Your task to perform on an android device: Set a daily goal of 10,000 steps and 60 heart points per week in the Google Fit app.
Image 0: 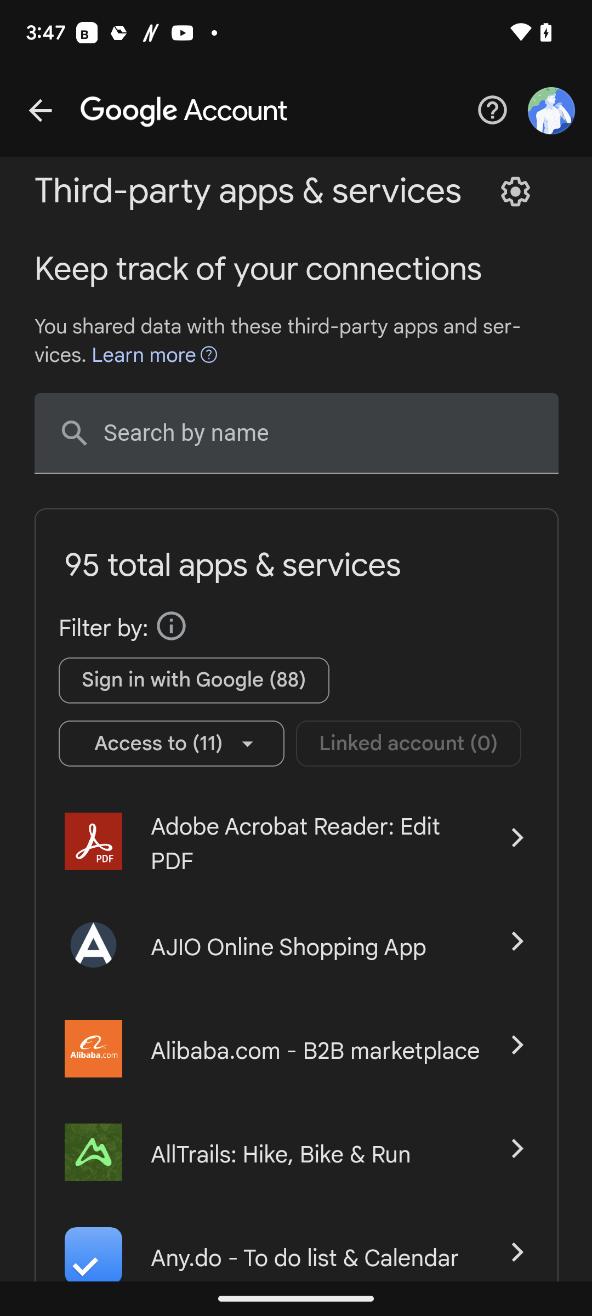
Click on the arrow icon at the top left corner of the screen.
Step 0: click (40, 110)
Image 1: 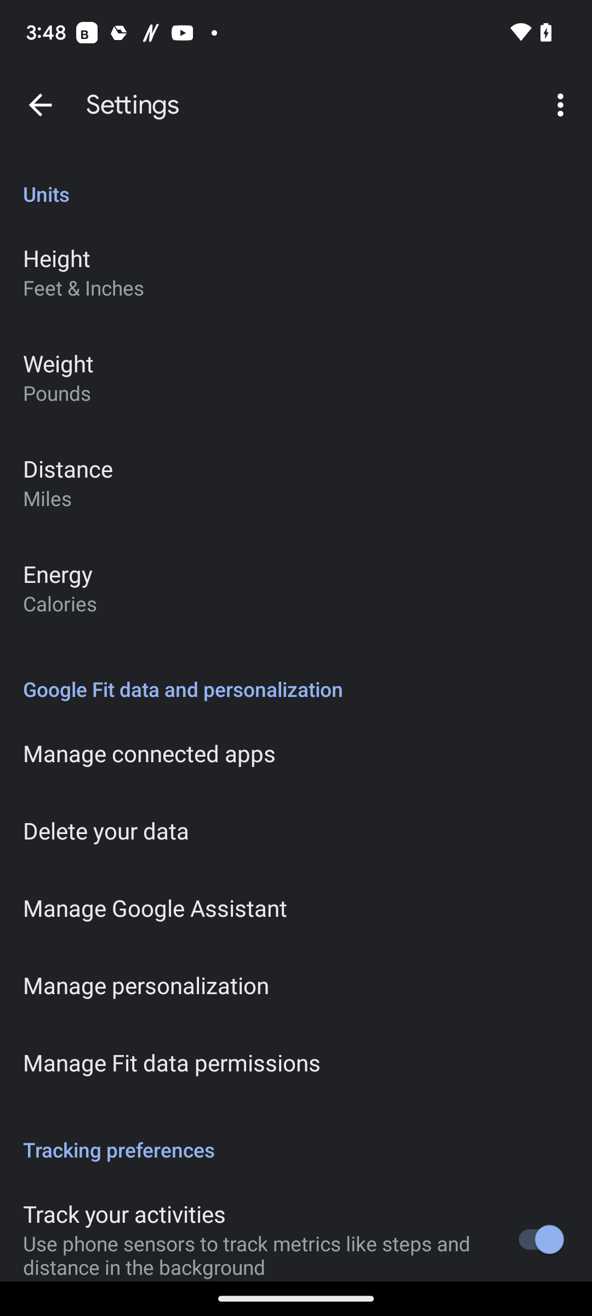
Click on the arrow icon at the top left corner of the screen.
Step 1: click (40, 105)
Image 2: 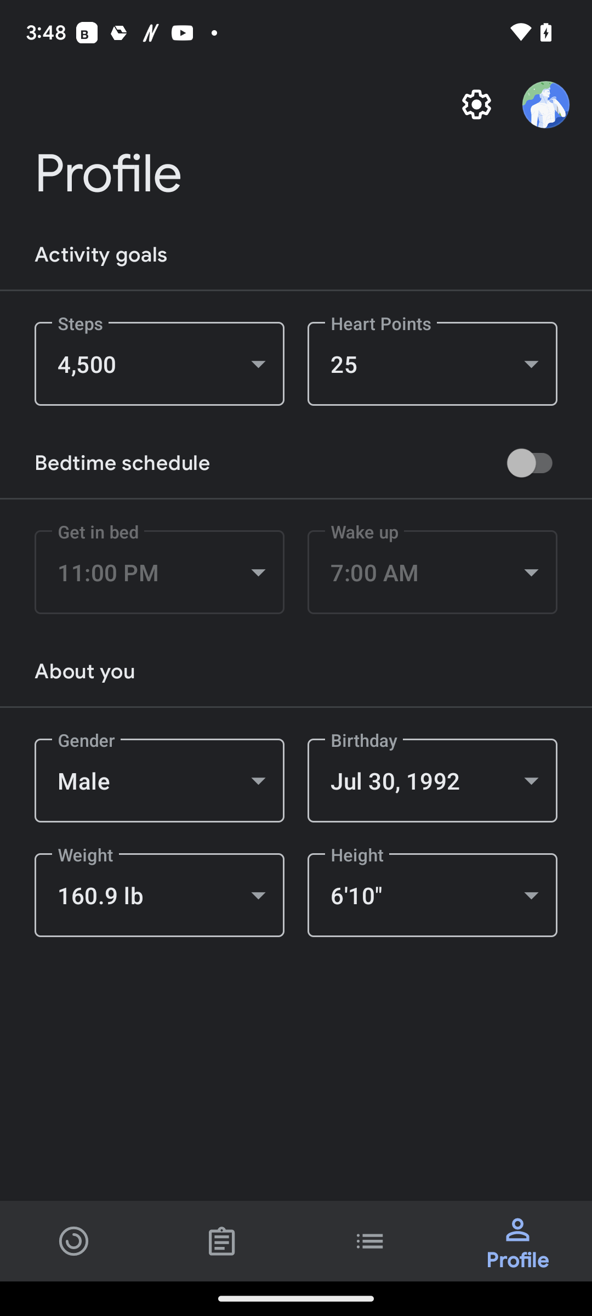
Click on the first icon at the bottom left corner of the screen.
Step 2: click (74, 1241)
Image 3: 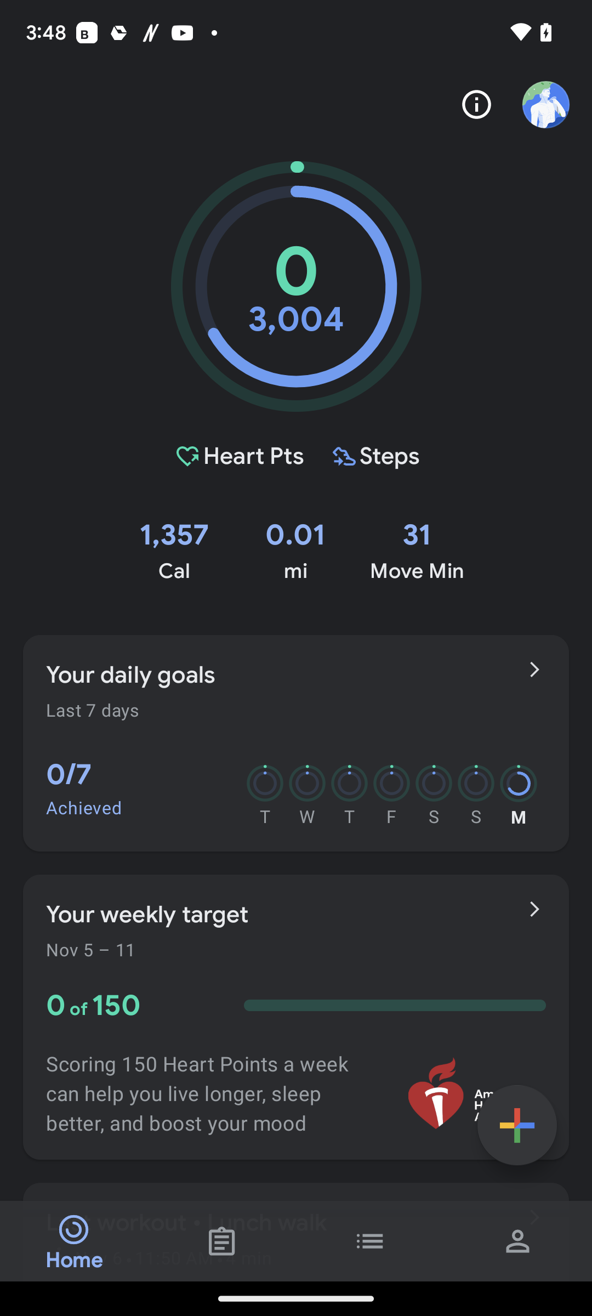
Click on your daily goals in the middle of the screen.
Step 3: click (261, 674)
Image 4: 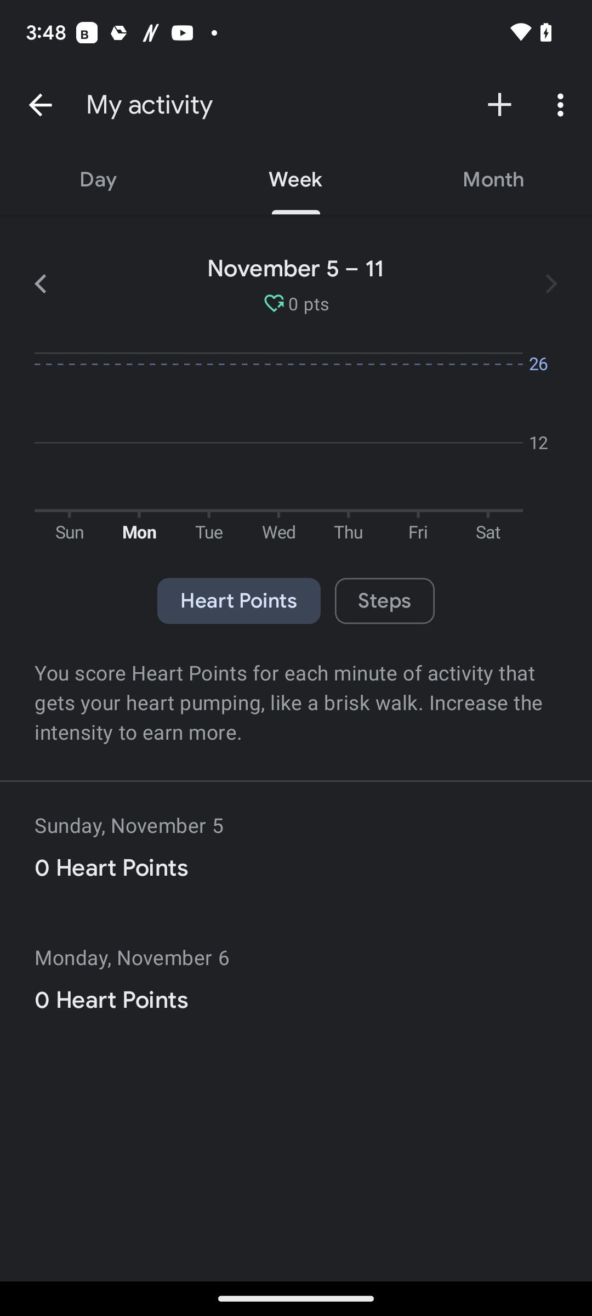
Click on plus icon at the top right side of the screen.
Step 4: click (500, 105)
Image 5: 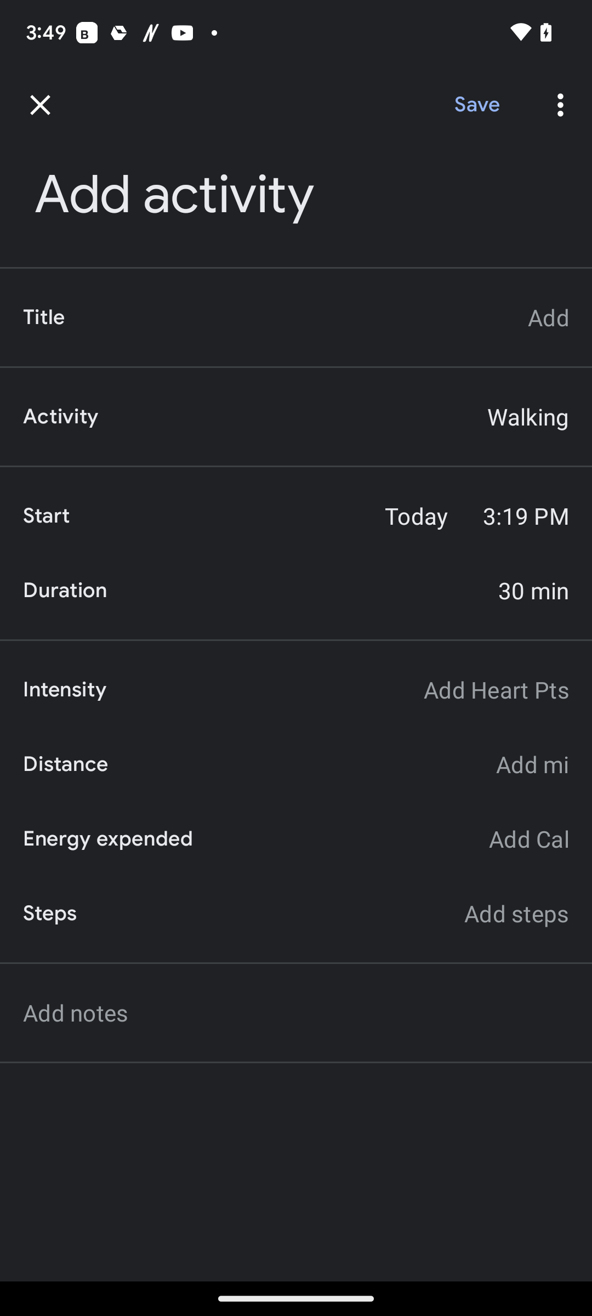
Click on add steps on the right side of the screen.
Step 5: click (516, 913)
Image 6: 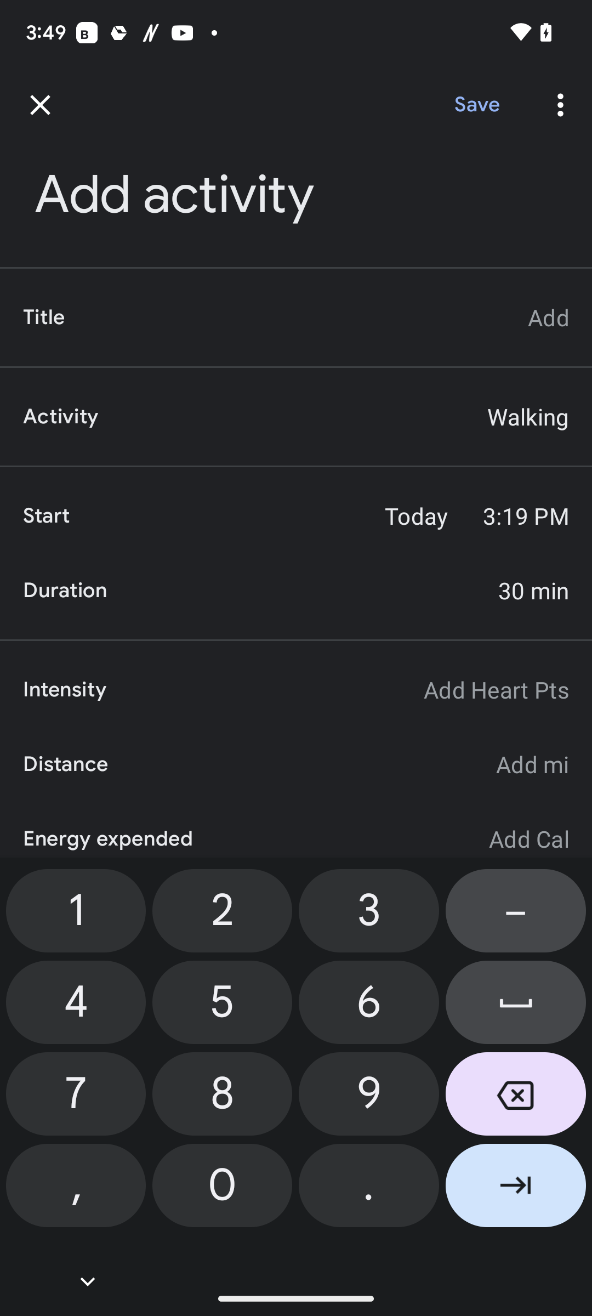
Click on 1 and then tap on 0 four times.
Step 6: click (56, 906)
Image 7: 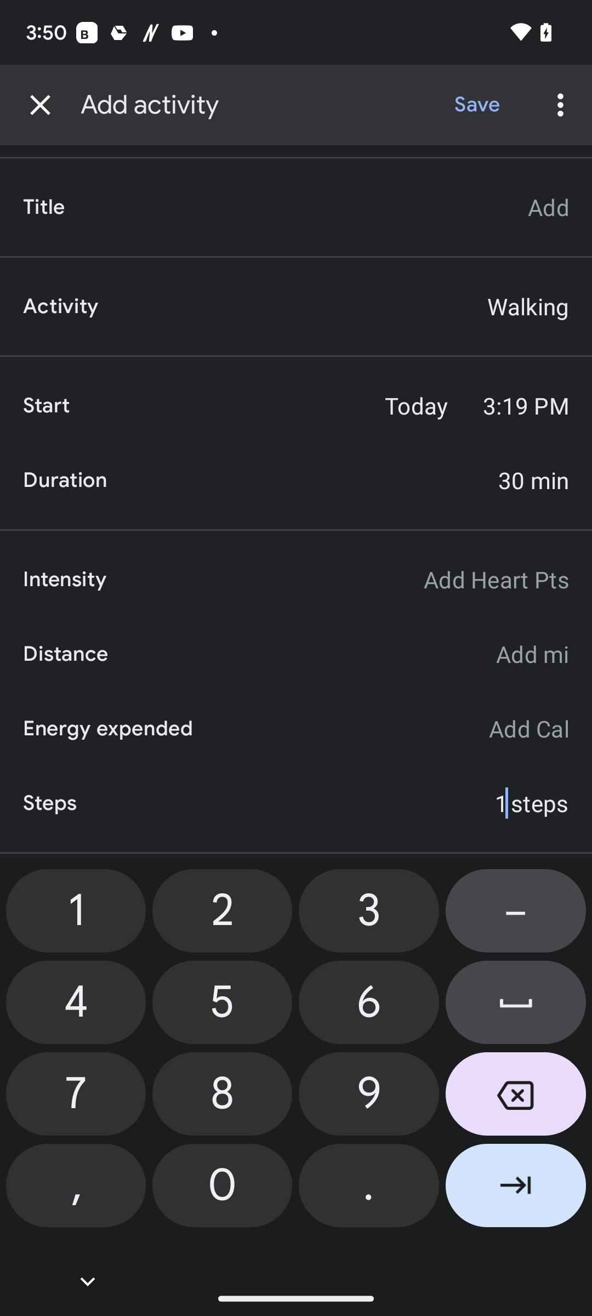
Click on 1 and then tap on 0 four times.
Step 7: click (238, 1202)
Image 8: 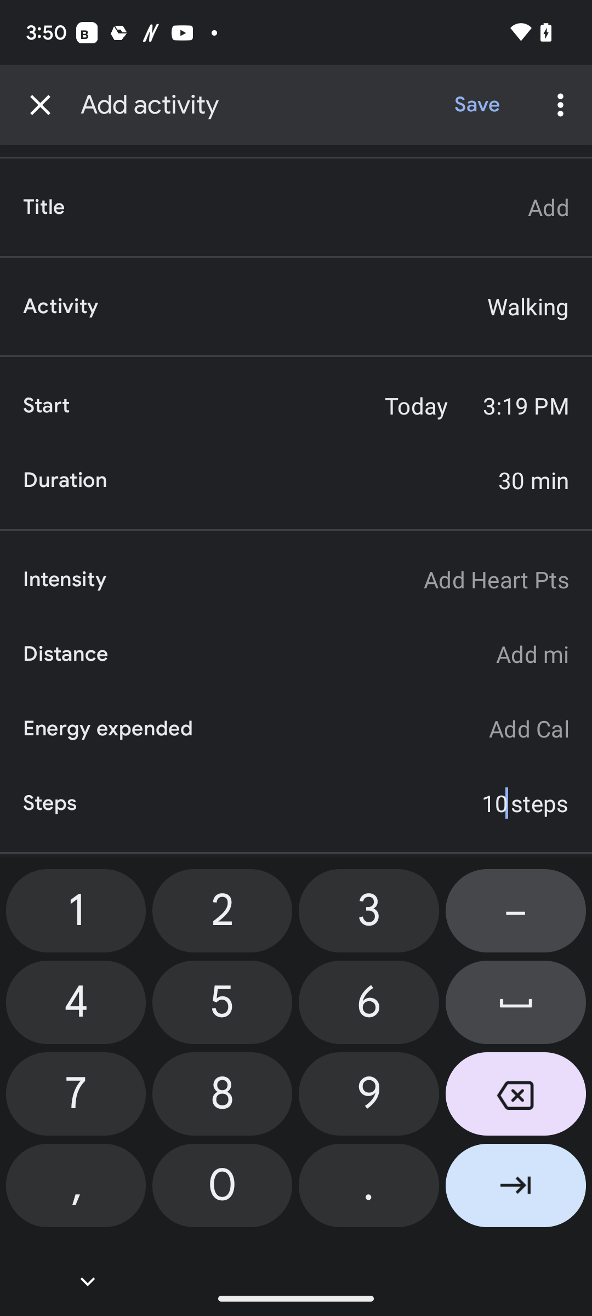
Click on 1 and then tap on 0 four times.
Step 8: click (238, 1184)
Image 10: 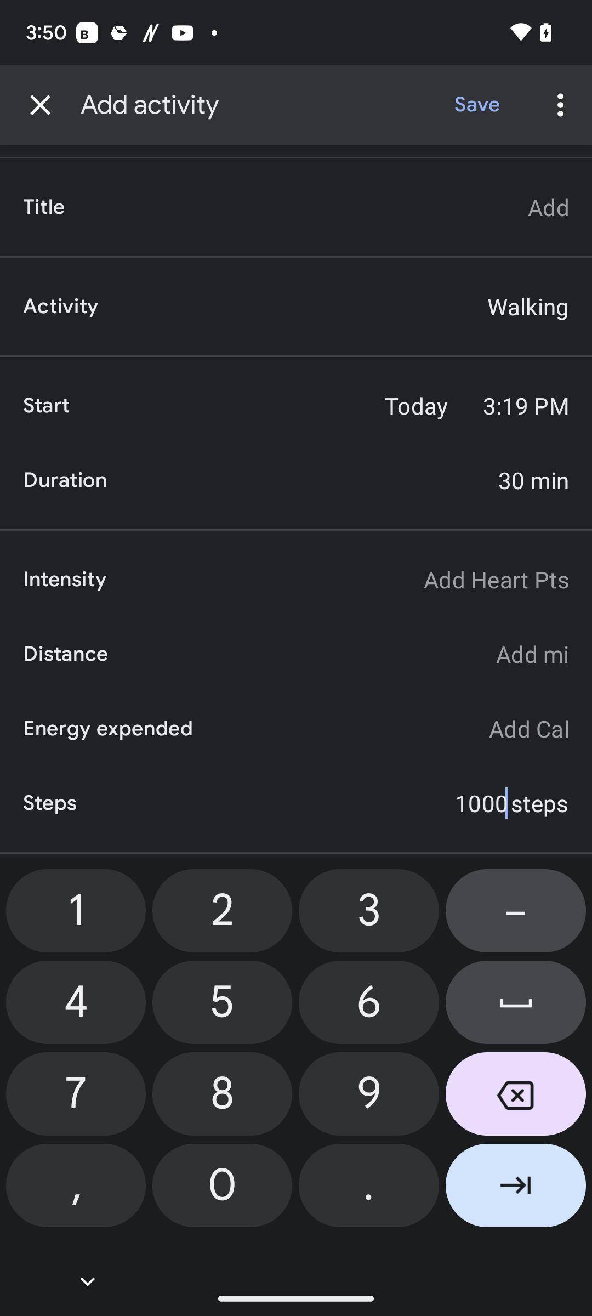
Click on 1 and then tap on 0 four times.
Step 10: click (201, 1161)
Image 11: 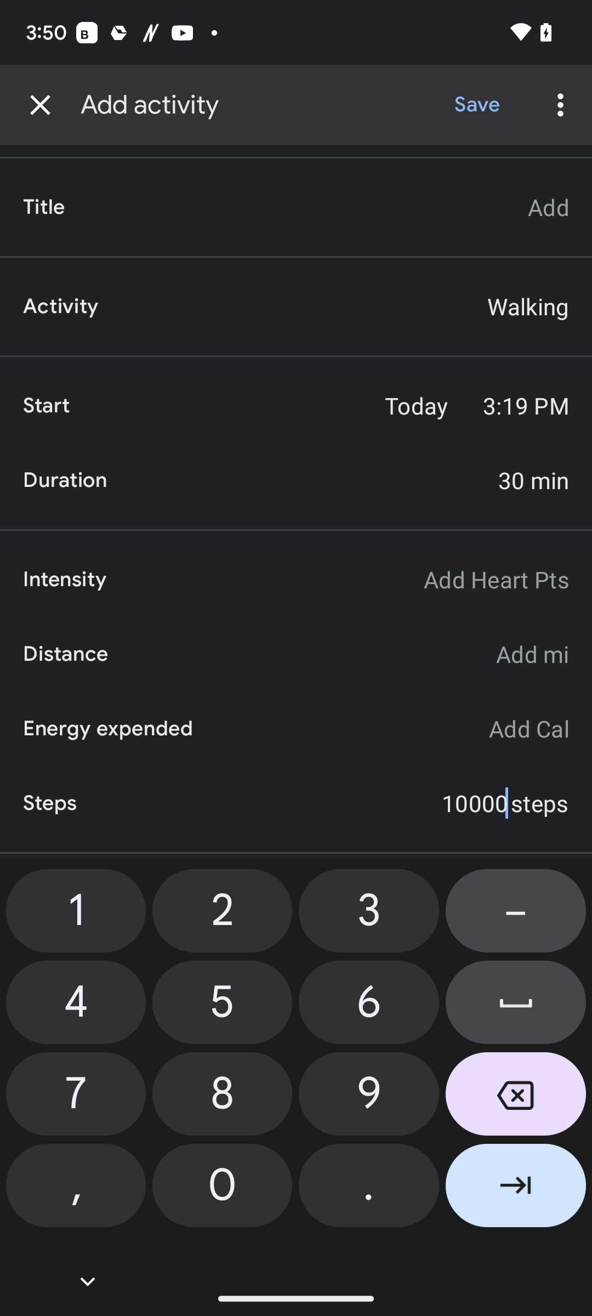
Click on Add Heart Pts on the right side of the screen.
Step 11: click (496, 579)
Image 12: 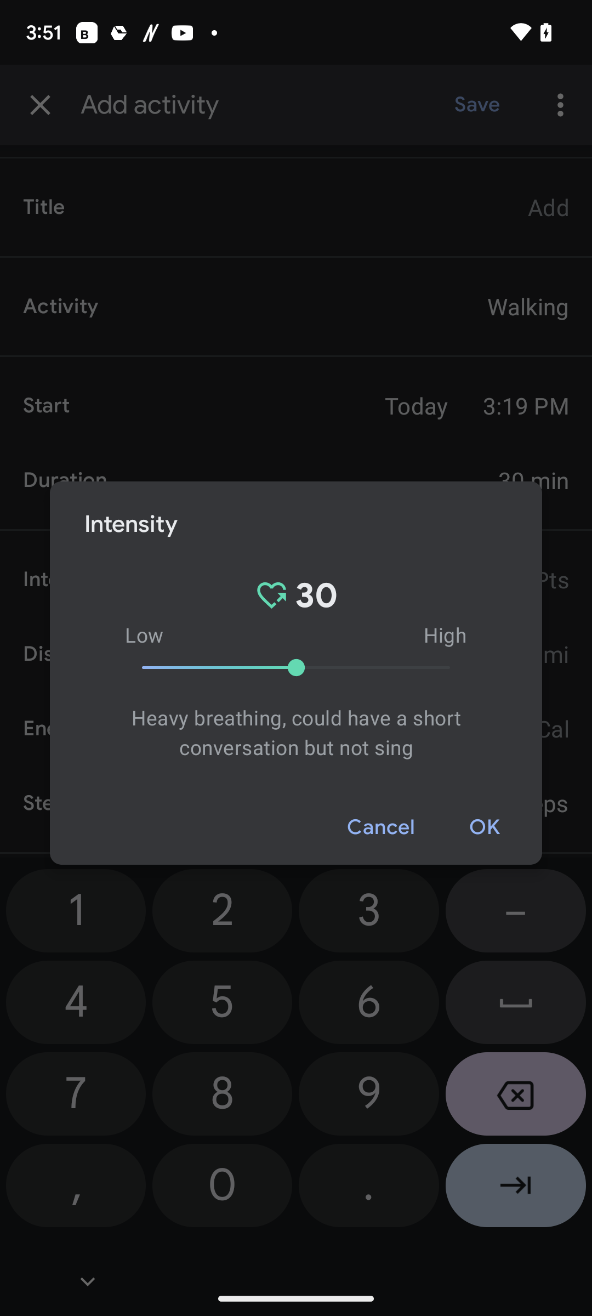
Click on the last point of the line in the middle of the screen.
Step 12: click (295, 667)
Image 13: 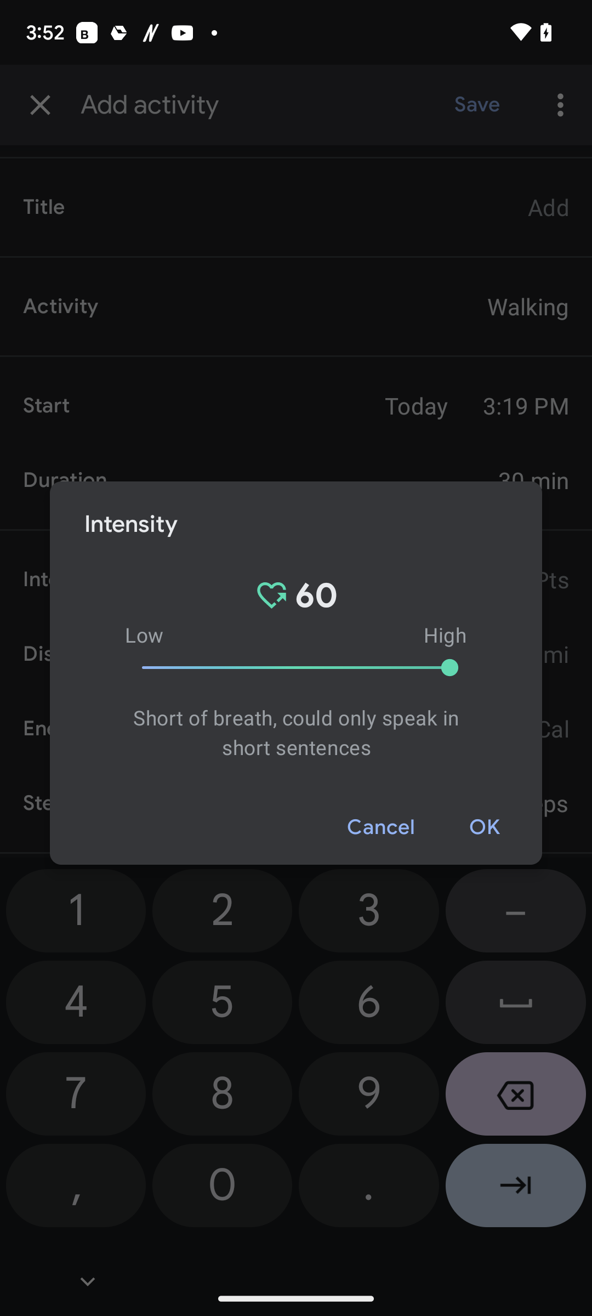
Click on OK
Step 13: click (485, 827)
Image 14: 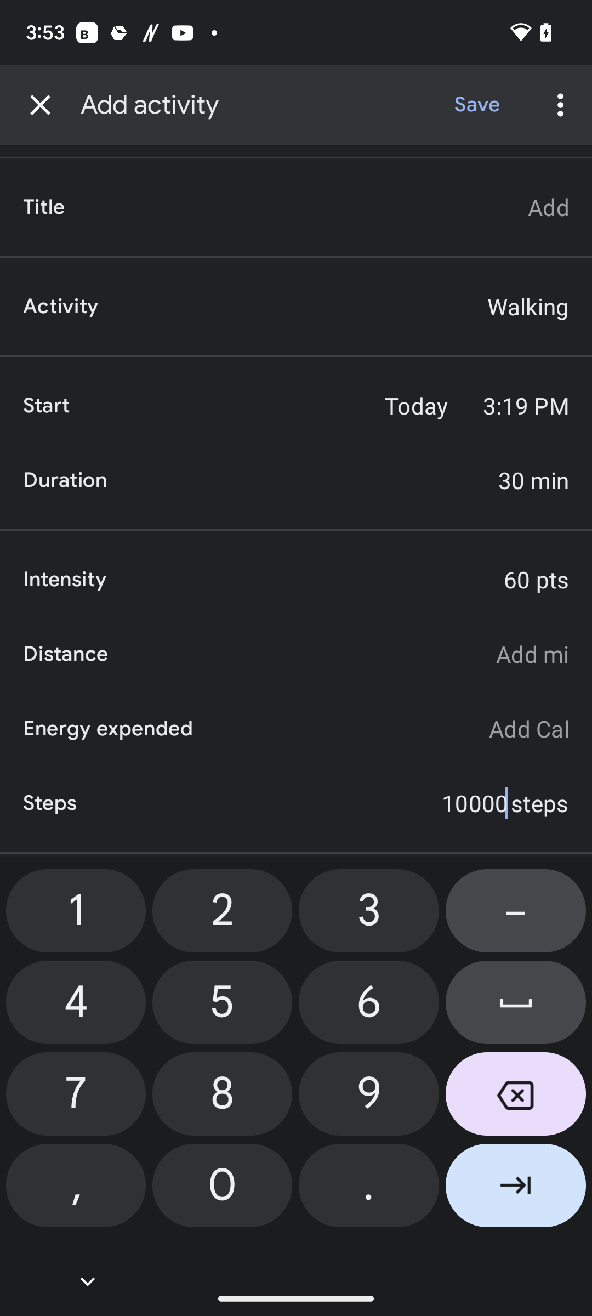
Click on Save at the top right side of the screen.
Step 14: click (476, 105)